Your task to perform on an android device: Search for the foldable and portable laptop table on the Temu app.
Image 0: 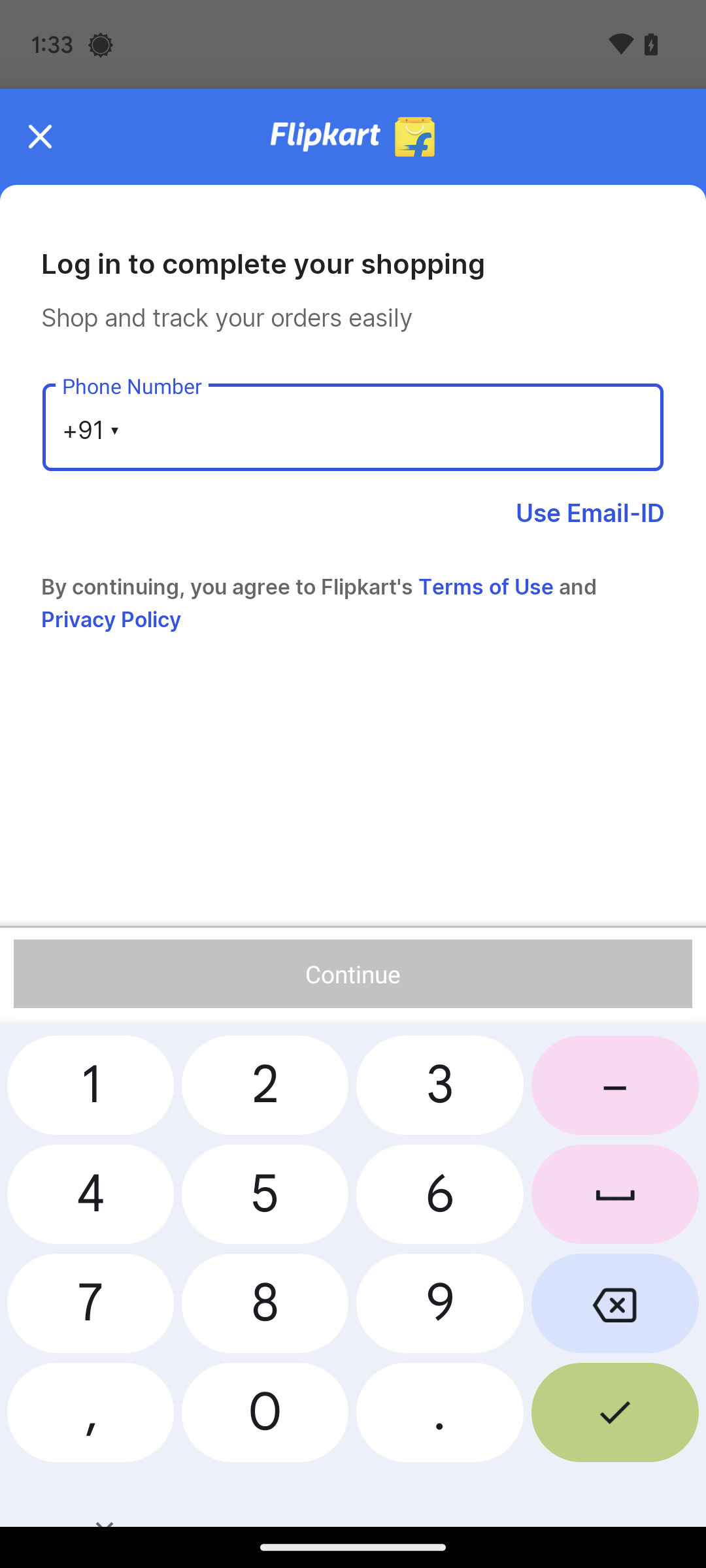
Open the Temu app.
Step 0: open app "Temu"
Image 1: 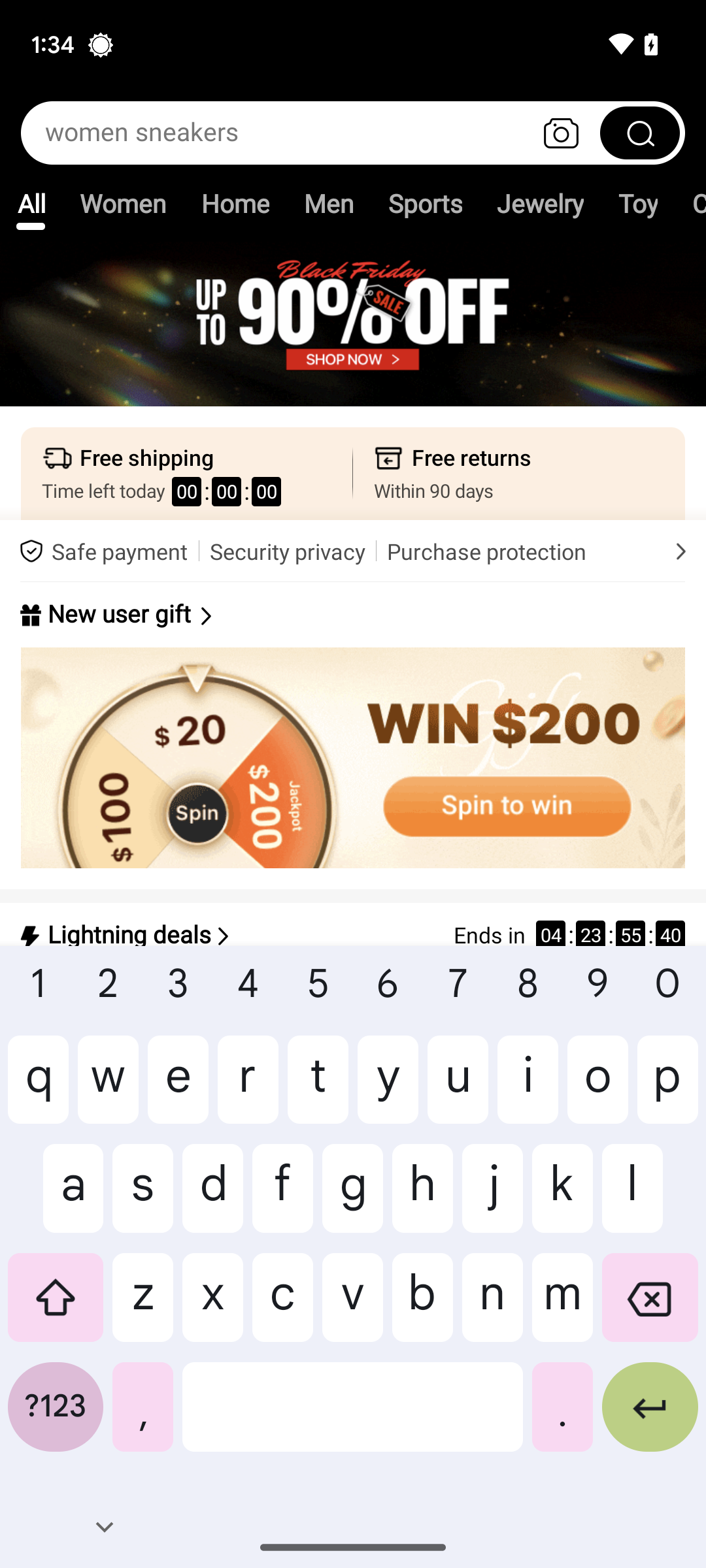
Open the Temu app.
Step 1: wait
Image 2: 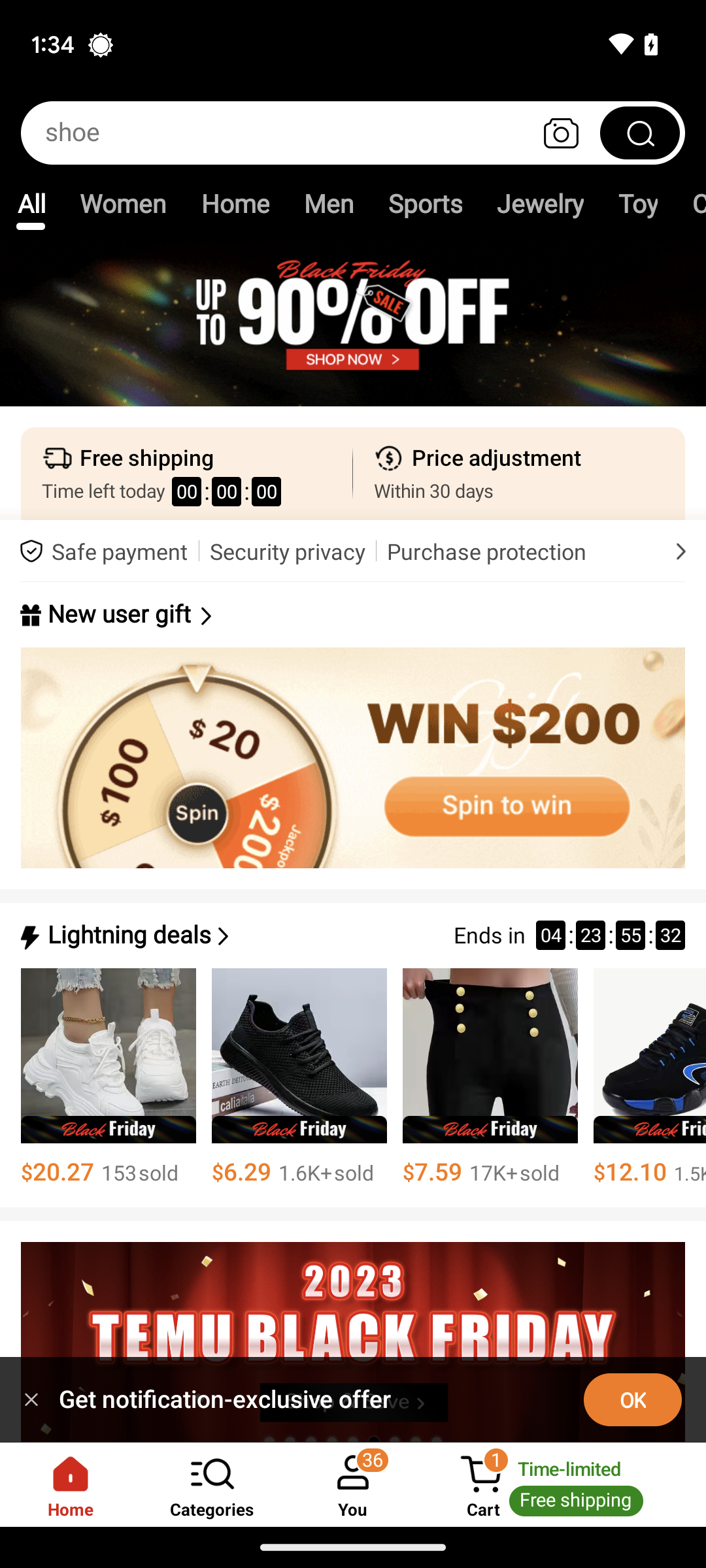
Click on the search bar at the top of the screen.
Step 2: click (277, 133)
Image 4: 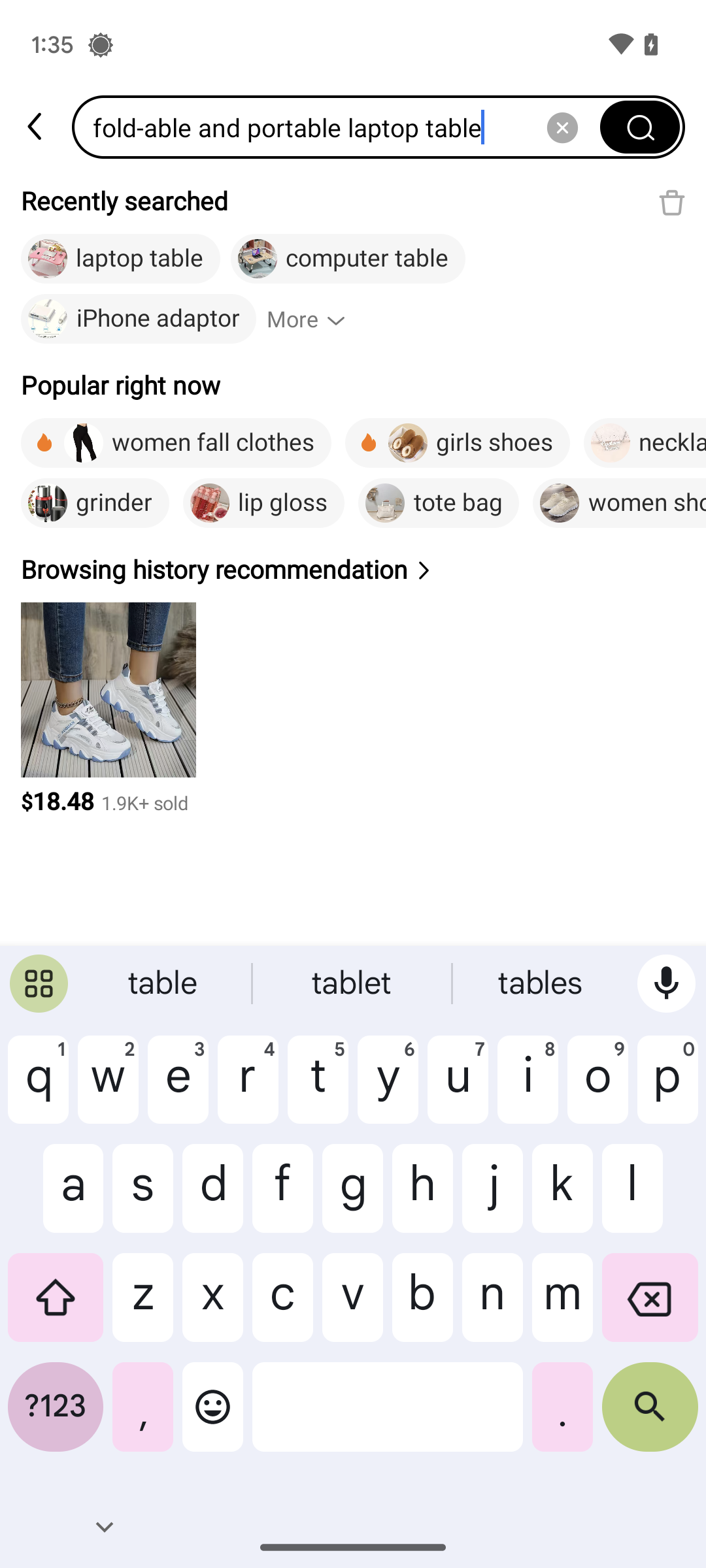
Click on the search icon at the bottom-right corner of the keyboard.
Step 4: click (650, 1417)